Your task to perform on an android device: Open the RMI Co-op app and find local stores that sell sports equipment in Tacoma.
Image 0: 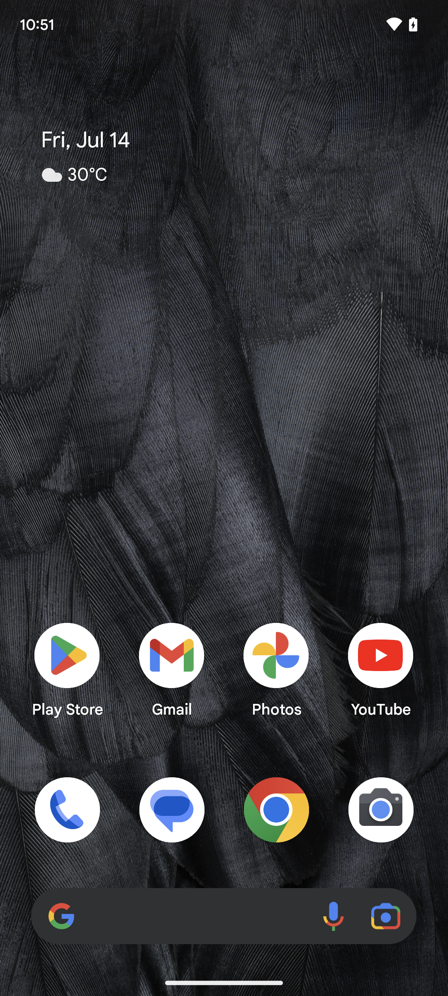
Open the RMI co-op.
Step 0: open app "REI Co-op"
Image 1: 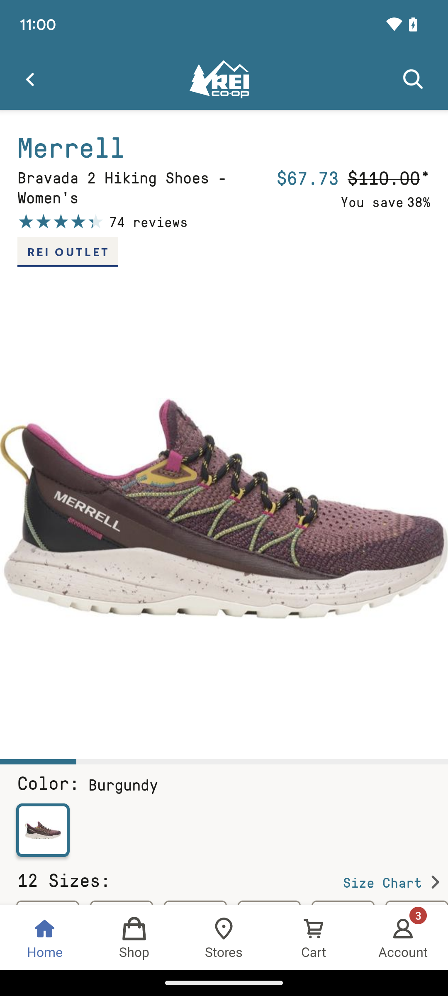
Tap on the stores present at the bottom of the screen.
Step 1: click (224, 937)
Image 2: 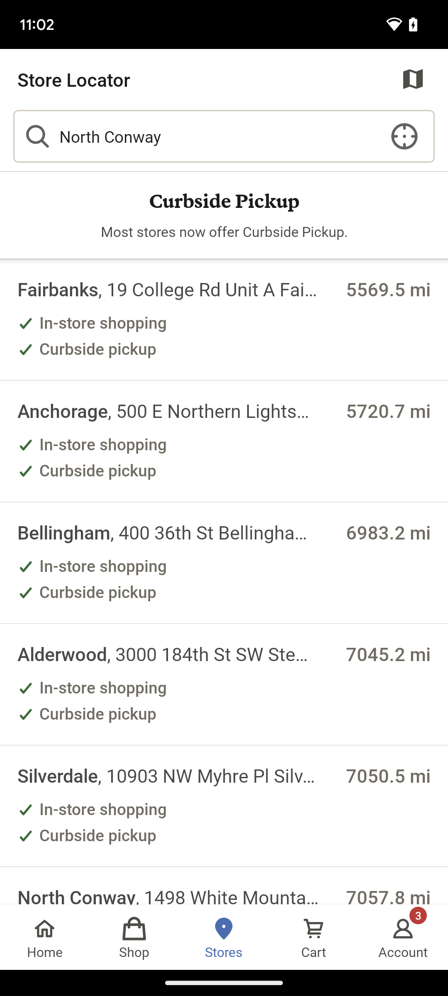
Scroll up to view stores in Tacoma.
Step 2: scroll down
Image 3: 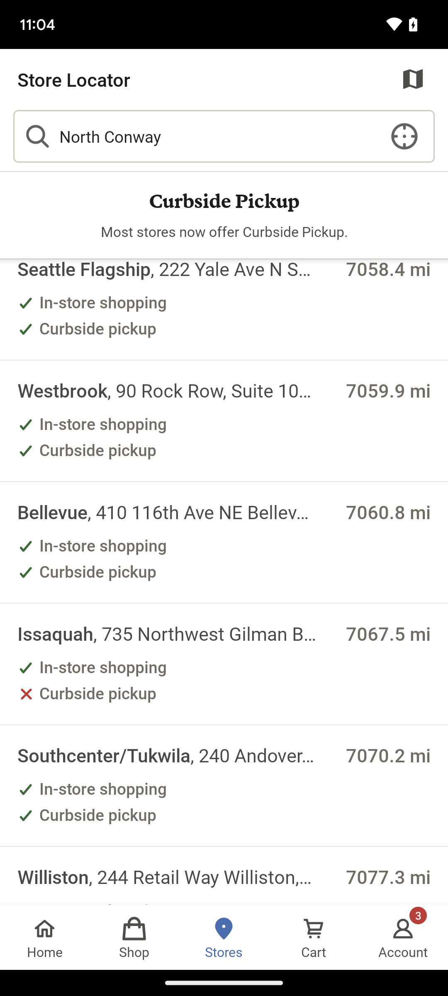
Scroll up to view stores in Tacoma.
Step 3: scroll down
Image 4: 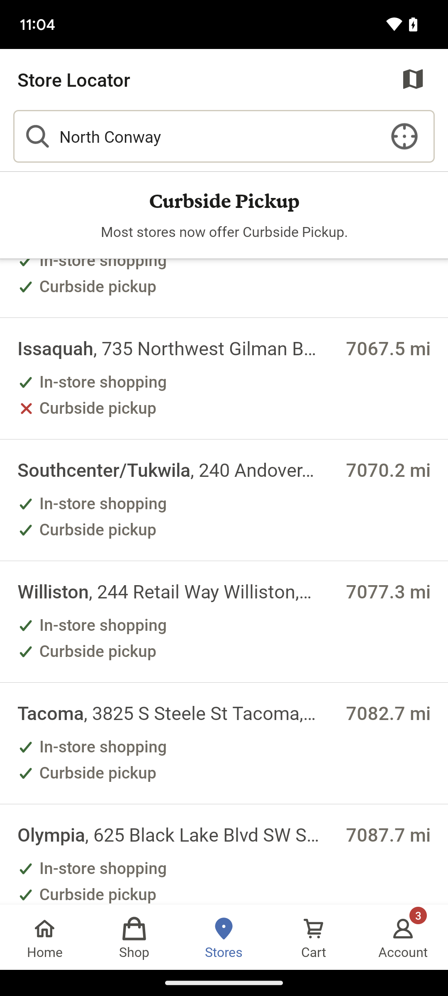
Click on Tacoma, present in the second-last column of the screen.
Step 4: click (168, 713)
Image 5: 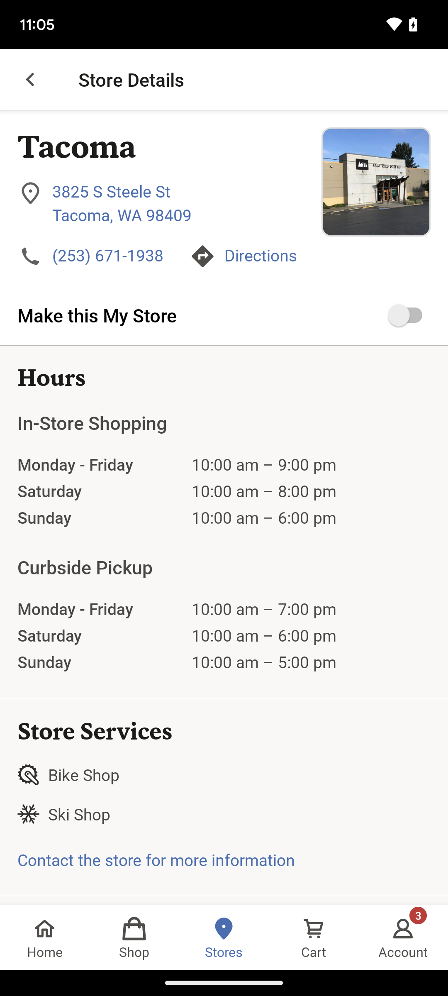
Scroll up to view the stores in Tacoma.
Step 5: scroll down
Image 6: 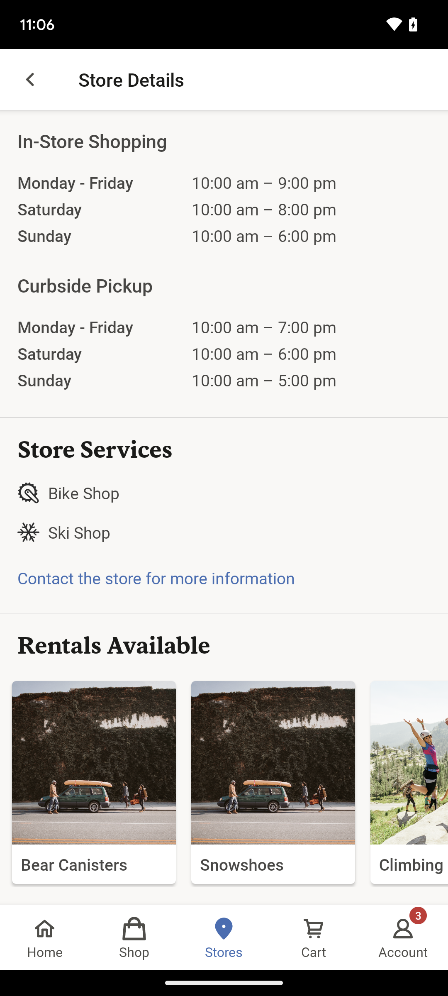
Scroll up to view the stores in Tacoma.
Step 6: scroll down
Image 7: 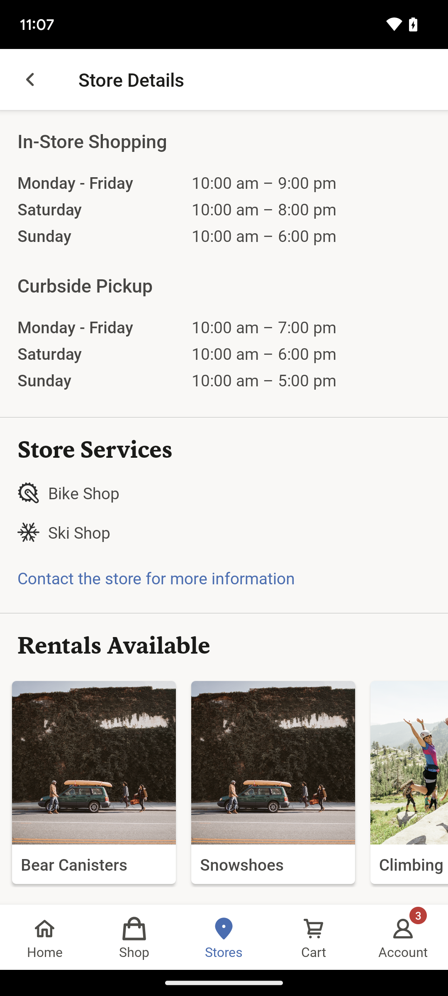
Click on Contact the Store for more information present in the center of the screen.
Step 7: click (224, 578)
Image 8: 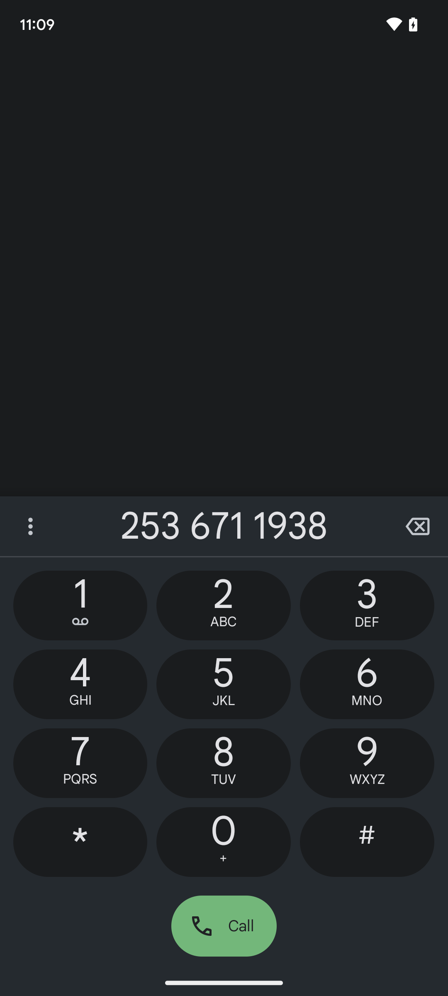
Click on Contact the Store for more information present in the center of the screen.
Step 8: press back button
Image 10: 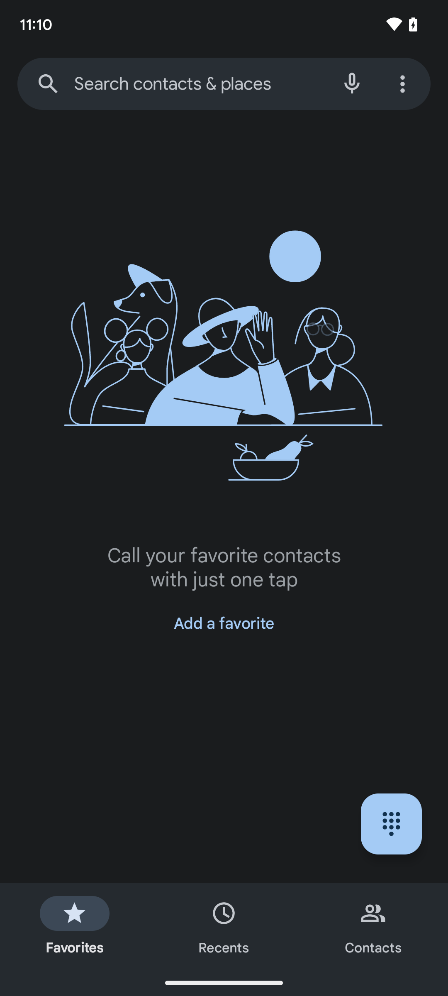
Click on Contact the Store for more information present in the center of the screen.
Step 10: wait